Your task to perform on an android device: Open the Wallet App, Add Sale 1000 INR as a source of income, and save It.
Image 0: 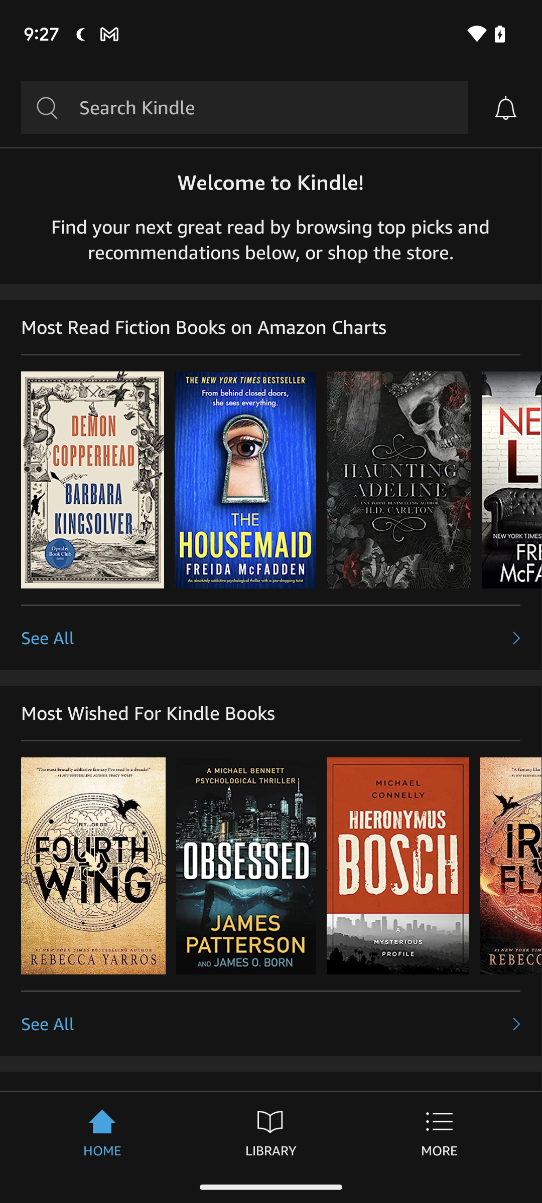
Open Wallet App
Step 0: open app "Wallet"
Image 1: 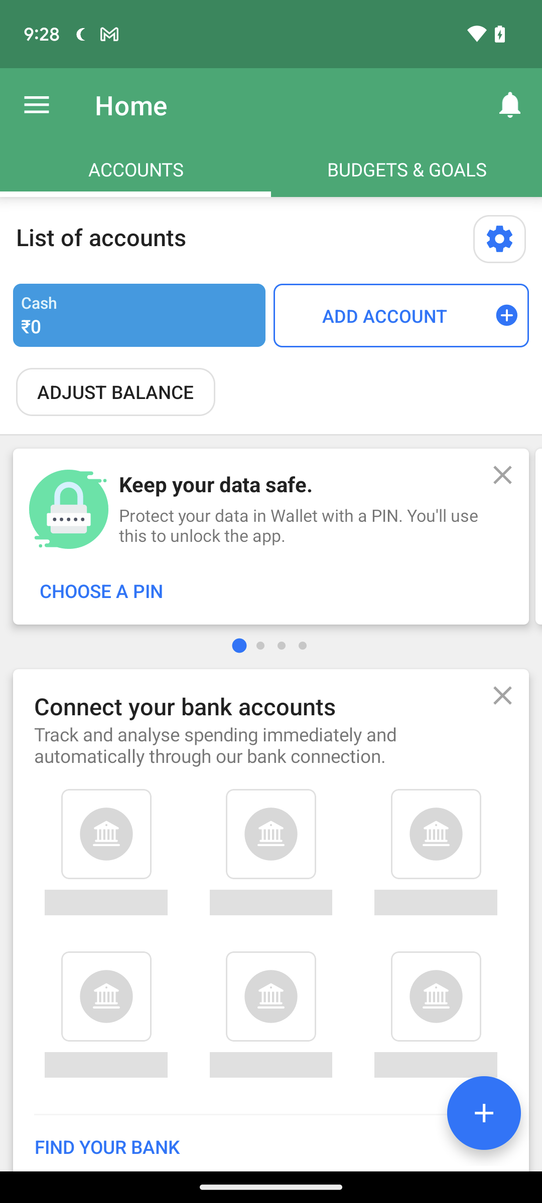
Click on Add icon at the right bottom corner of the screen
Step 1: click (497, 1116)
Image 2: 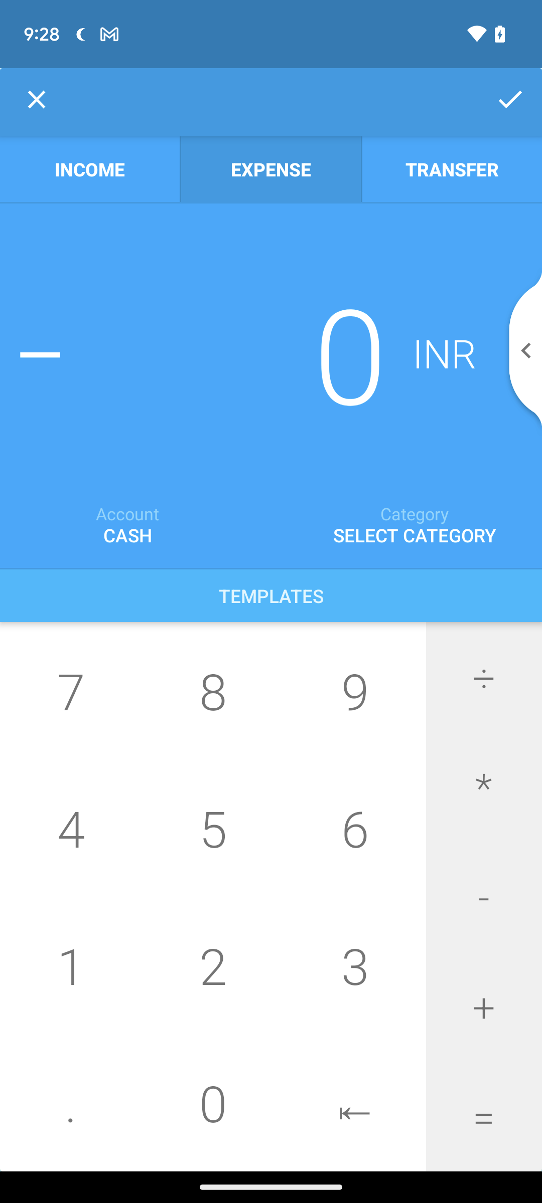
Click on INCOME option at the left top of the screen below cross icon
Step 2: click (90, 169)
Image 3: 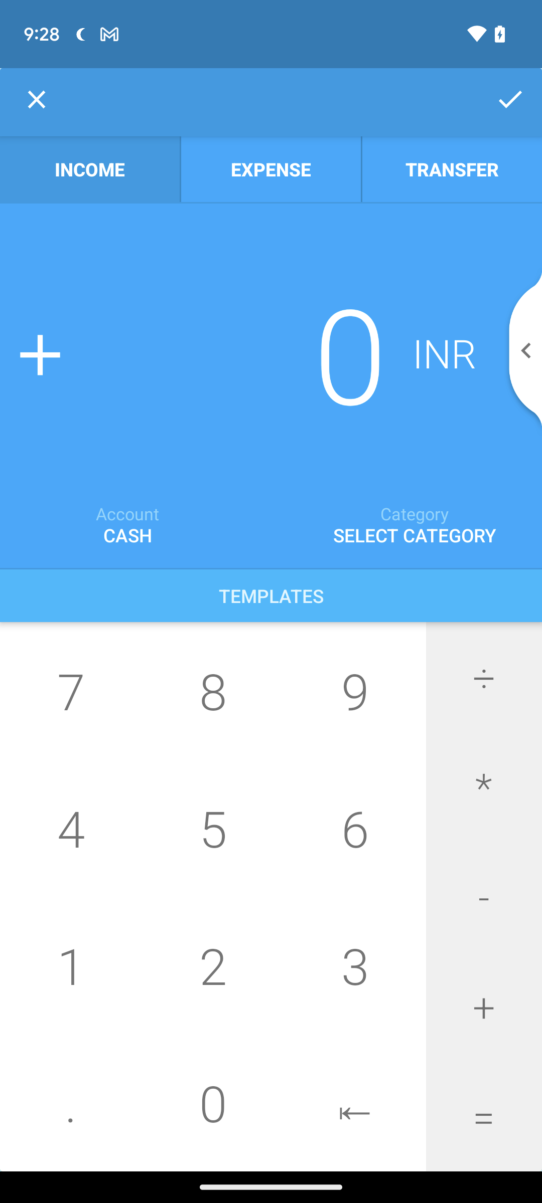
Click on Category on the right side of the screen in front of Account
Step 3: click (415, 513)
Image 4: 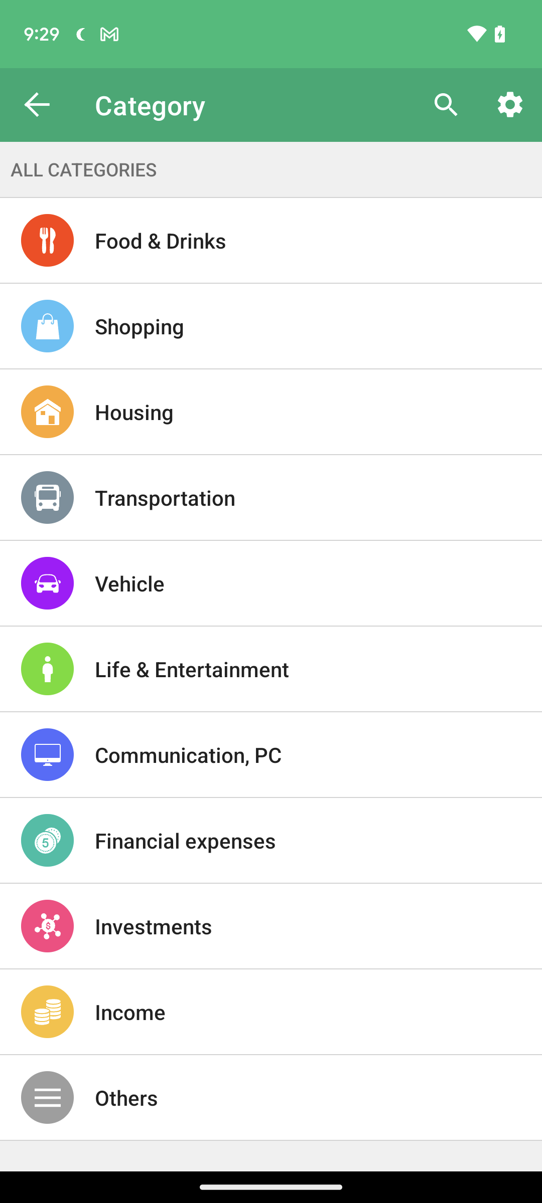
Click on Income Option at the left bottom of the screen
Step 4: click (130, 1012)
Image 5: 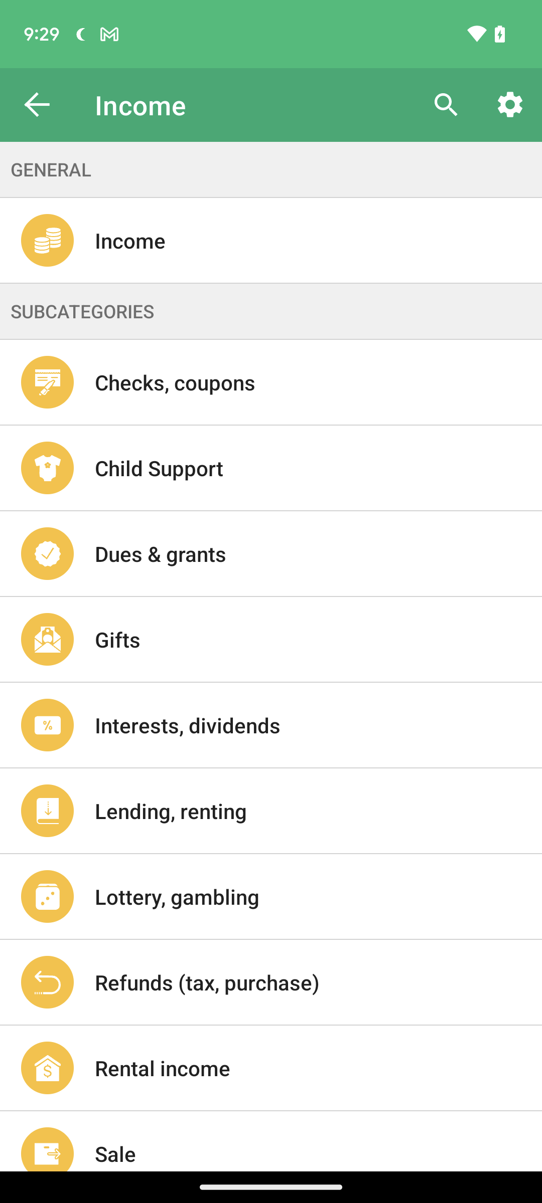
Click on sale at the Left bottom corner of the screen
Step 5: click (115, 1153)
Image 6: 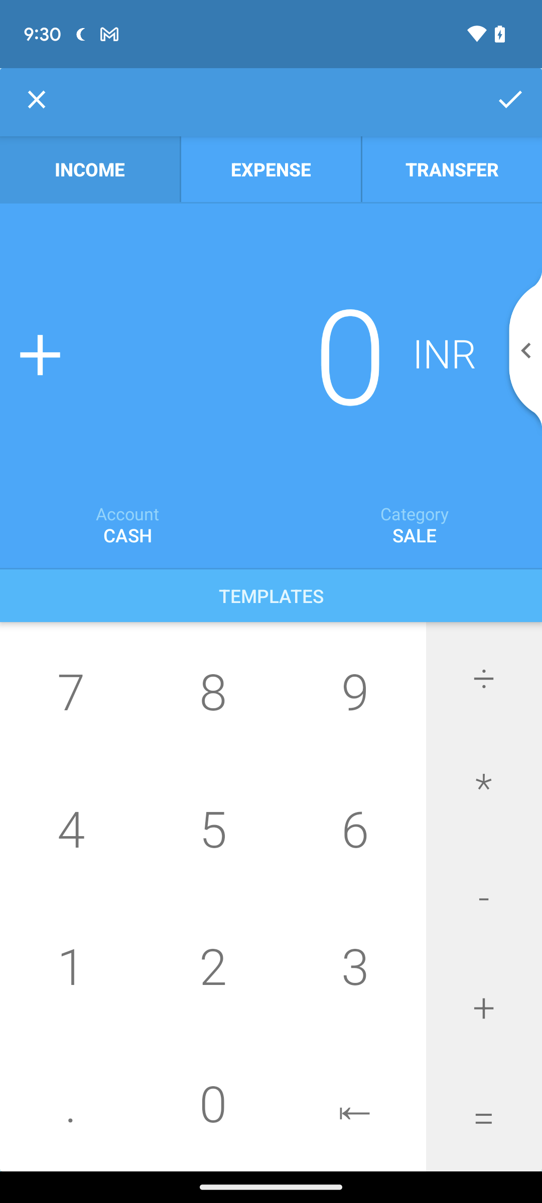
Click on 1 at below 4
Step 6: click (70, 965)
Image 8: 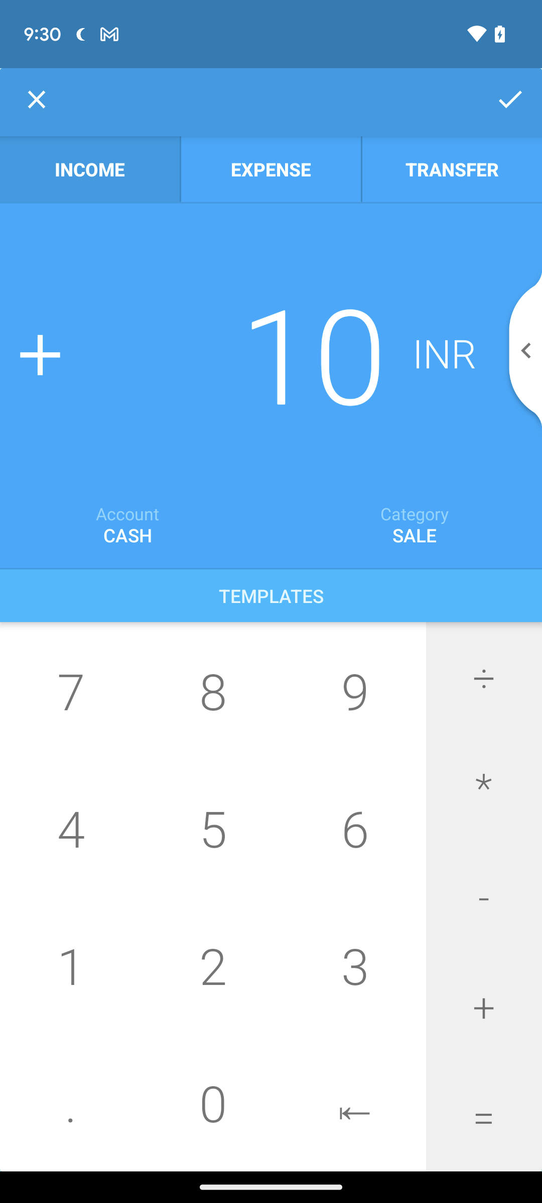
Click on 0 at below 2
Step 8: click (218, 1113)
Image 9: 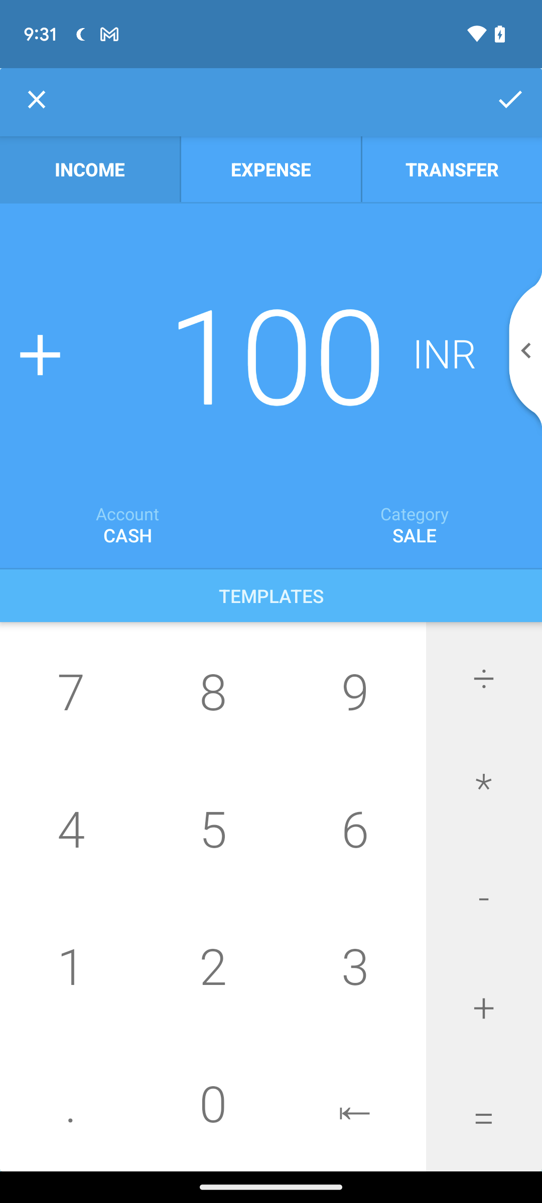
Click on 0 at below 2
Step 9: click (211, 1109)
Image 10: 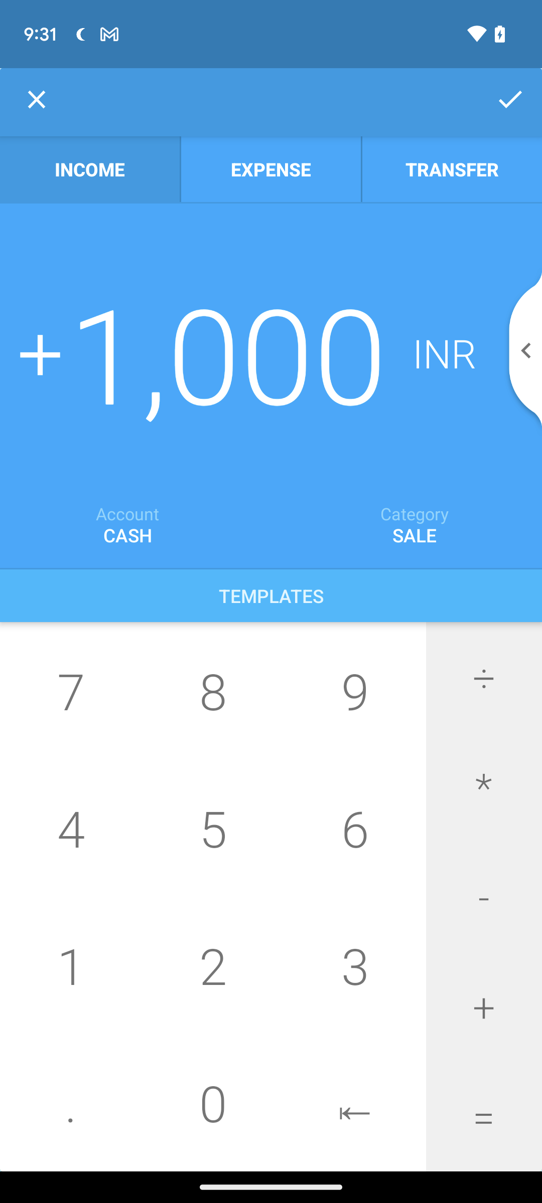
Click on Tick Mark Icon at the right top corner of the screen
Step 10: click (510, 99)